Your task to perform on an android device: I want to purchase the  Wool-Blend belted blanket coat I've fallen in love with on the Abercrombie & Fitch app . I'm therefore adding it to my cart before making a decision.
Image 0: 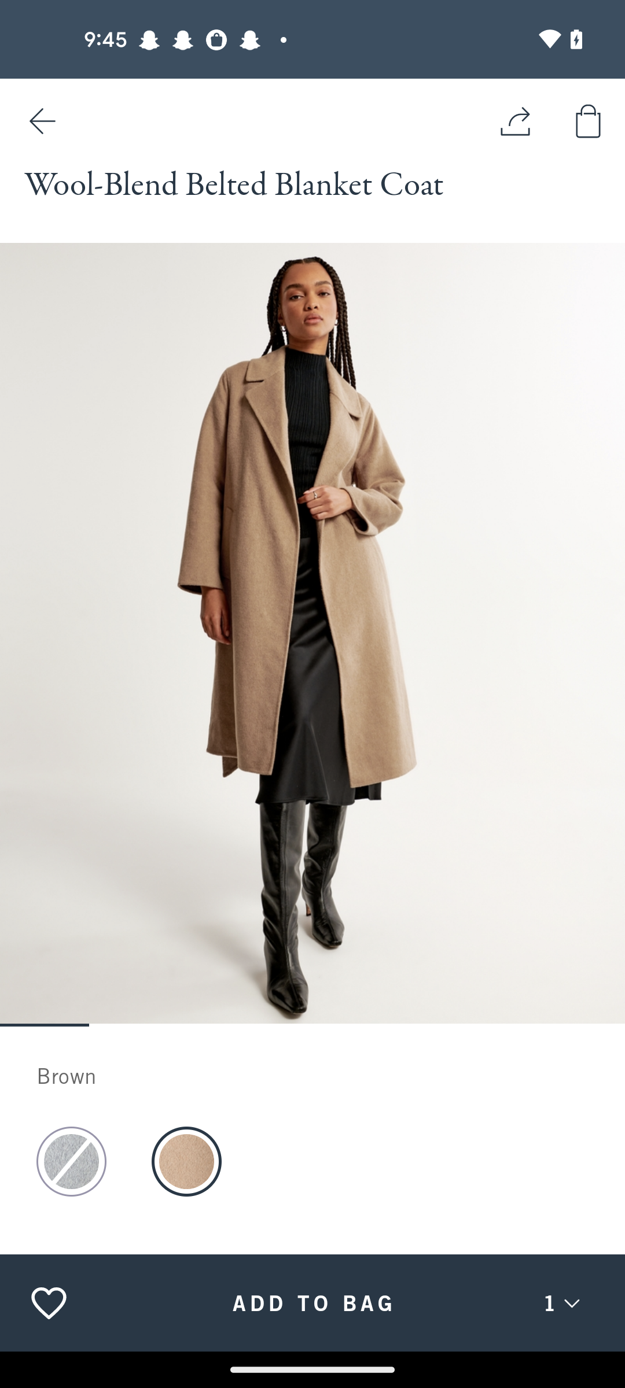
Click on the Add to bag tab
Step 0: click (312, 1302)
Image 1: 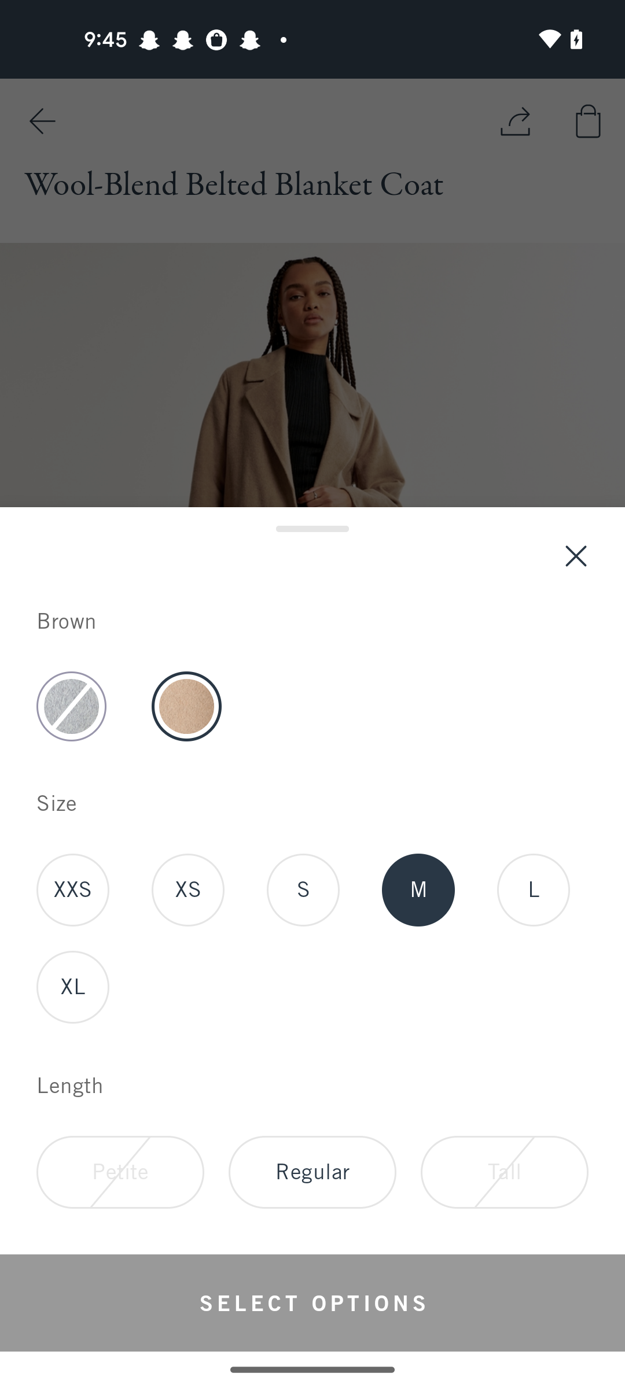
Click on the Regular 
Step 1: click (312, 1172)
Image 2: 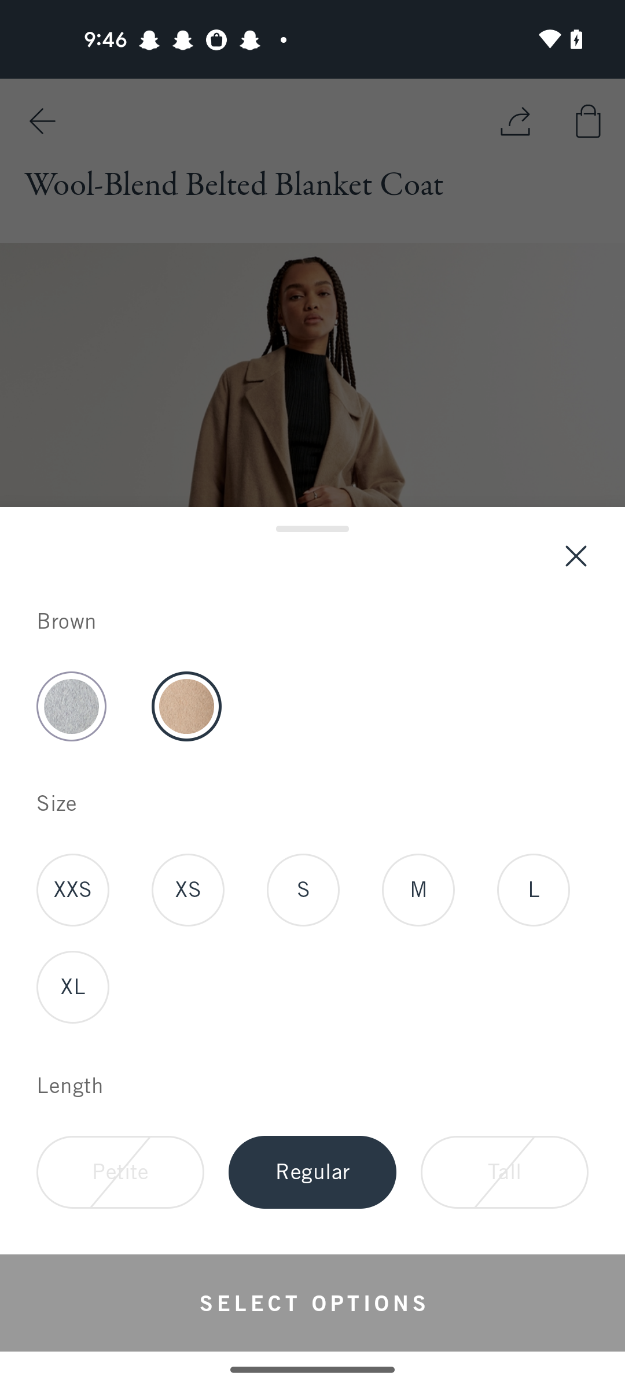
Click on the Regular 
Step 2: wait
Image 3: 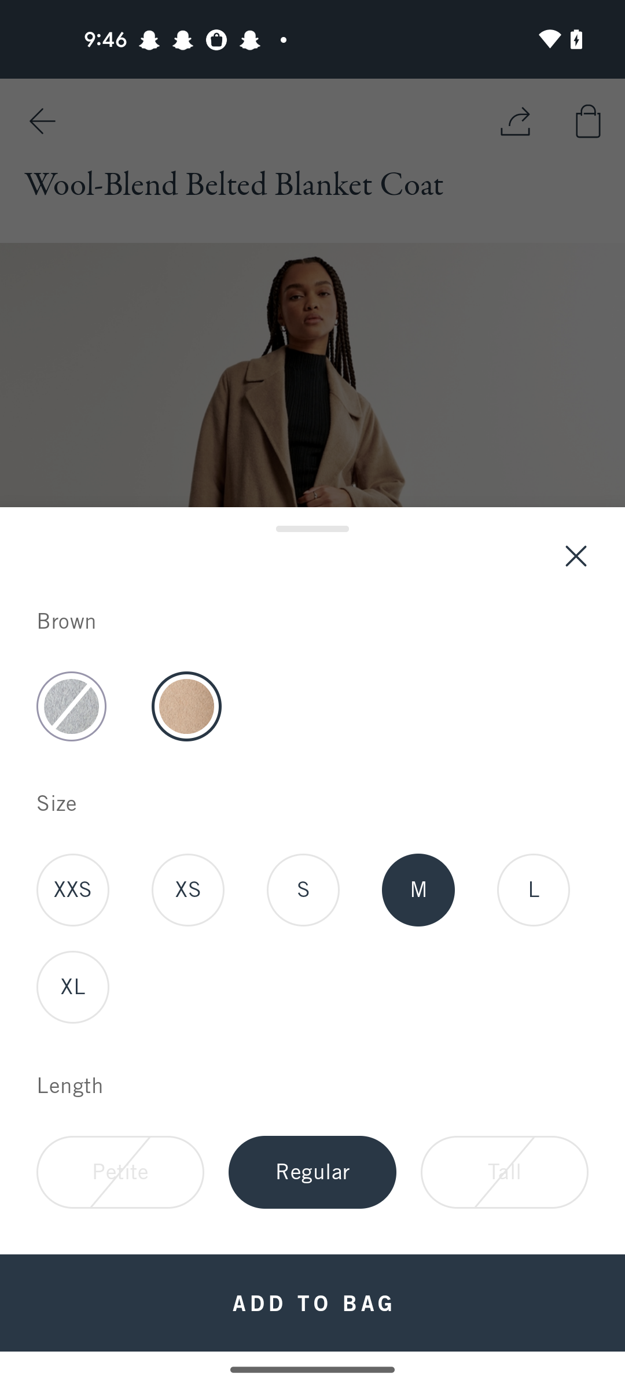
Click on the Add to bag tab
Step 3: click (312, 1302)
Image 4: 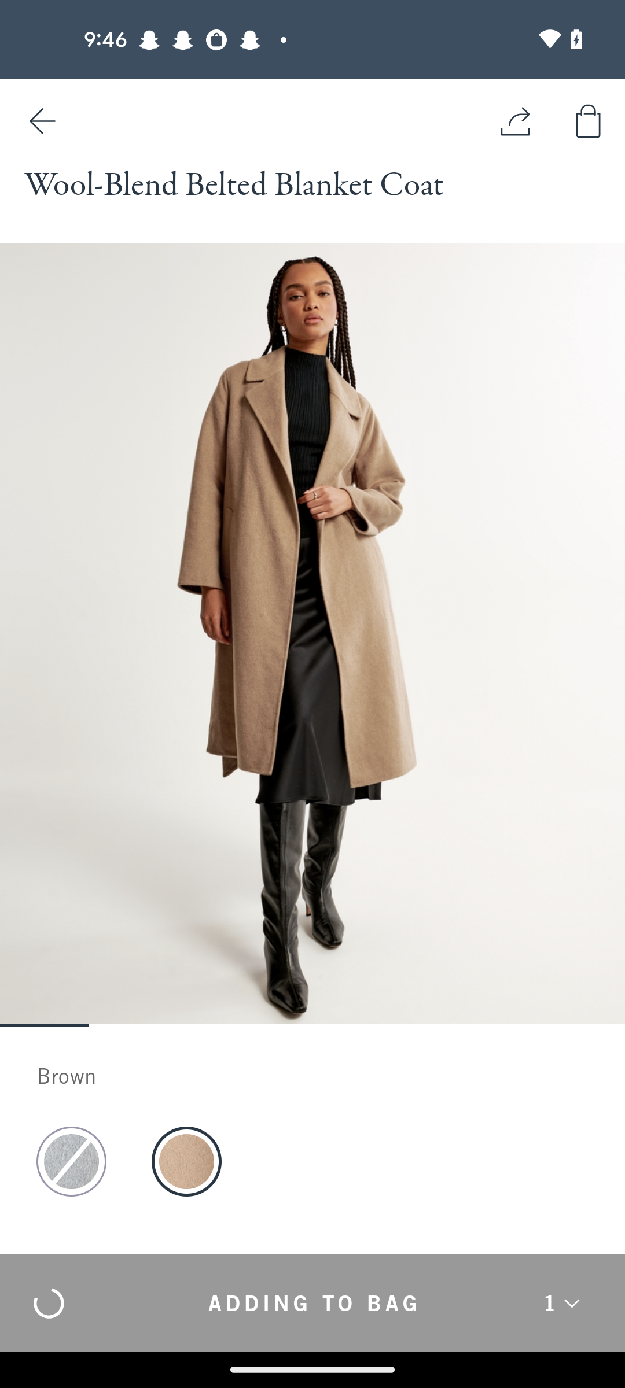
Click on the Add to bag tab
Step 4: wait